Your task to perform on an android device: On November 4, 2023, at 10:00 a.m., there will be a parent's meeting at my daughter Hanna Iversen's school, and the school location is W. 125th St., so I want to search the train from 163 St.-Amsterdam Ave. to 125 St. on the the CityMapper app
Image 0: 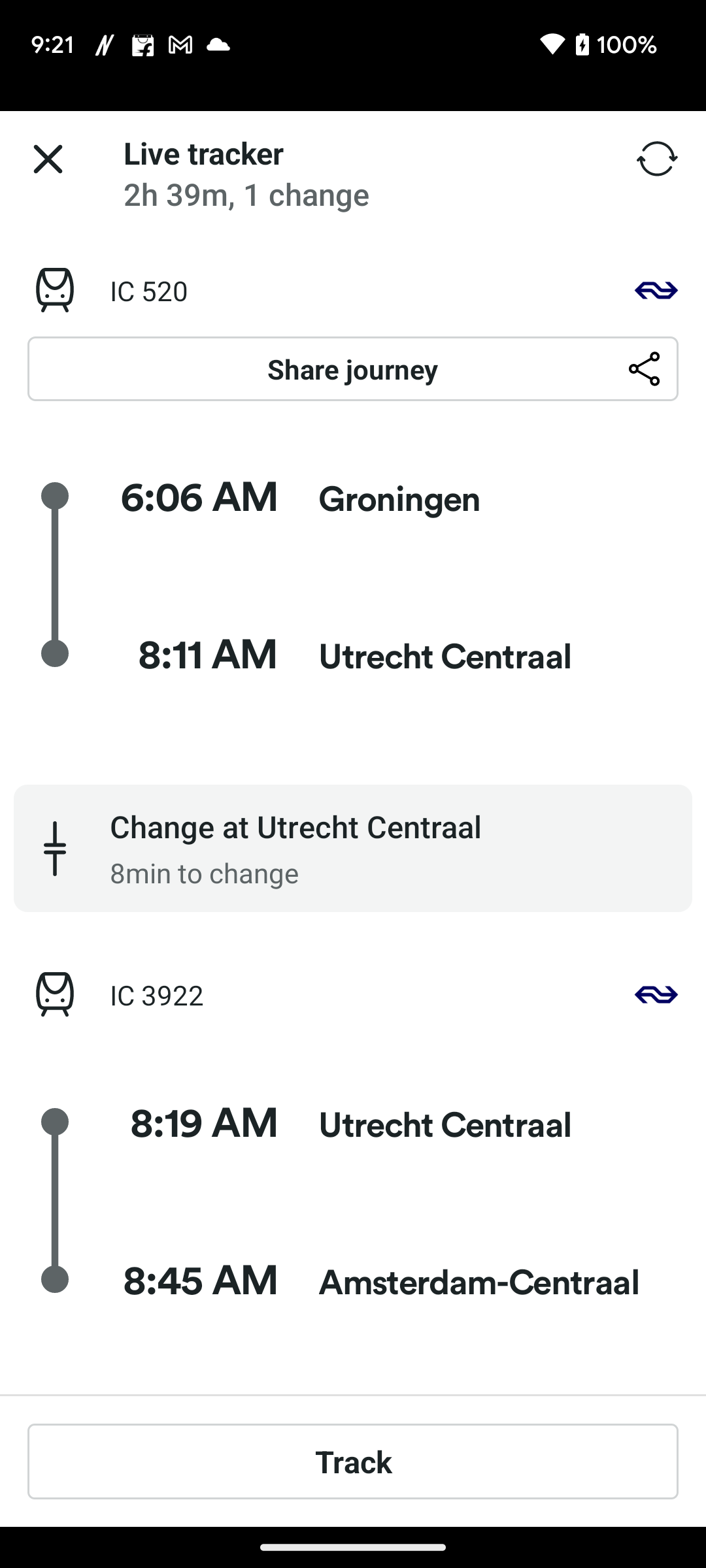
Open the CityMapper app
Step 0: open app "Citymapper"
Image 1: 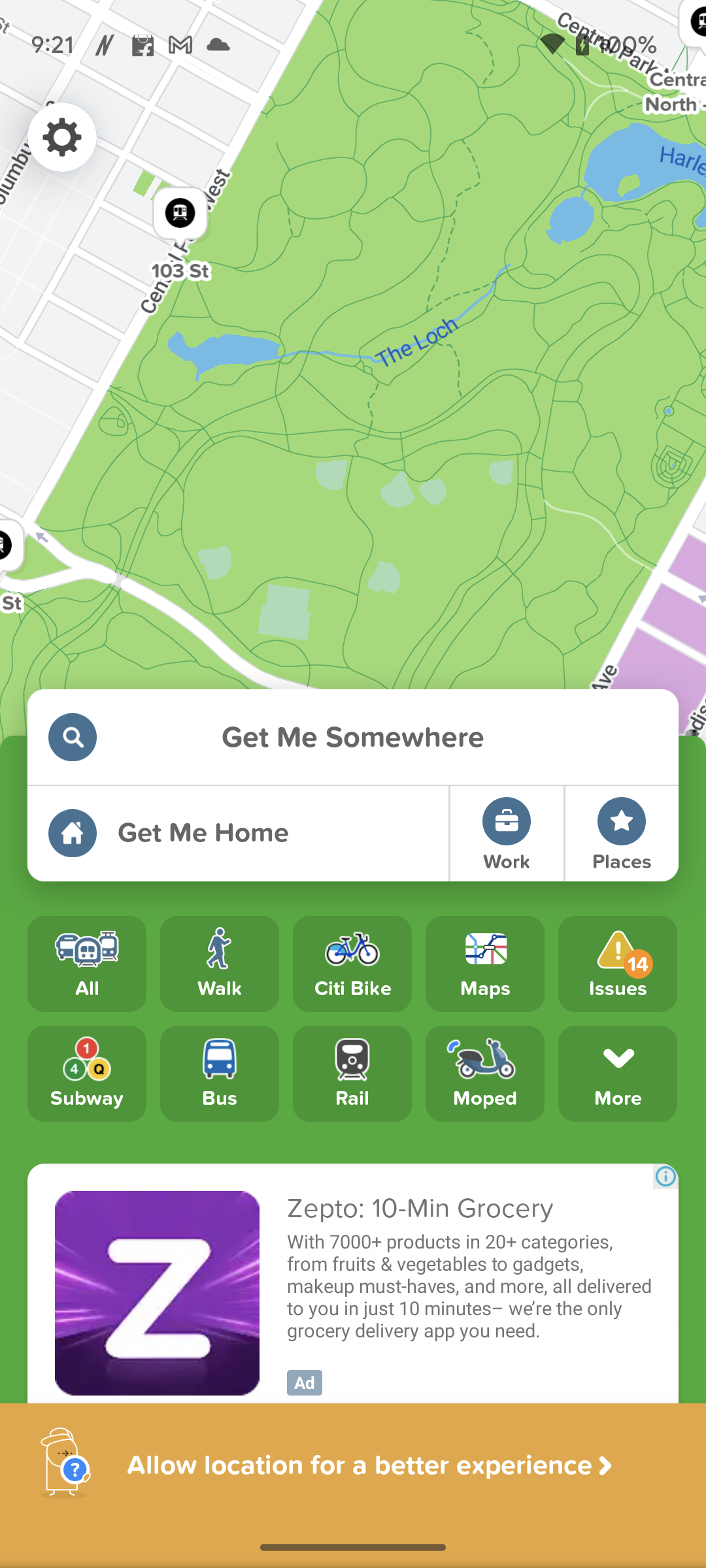
Click on the Search icon
Step 1: click (353, 598)
Image 3: 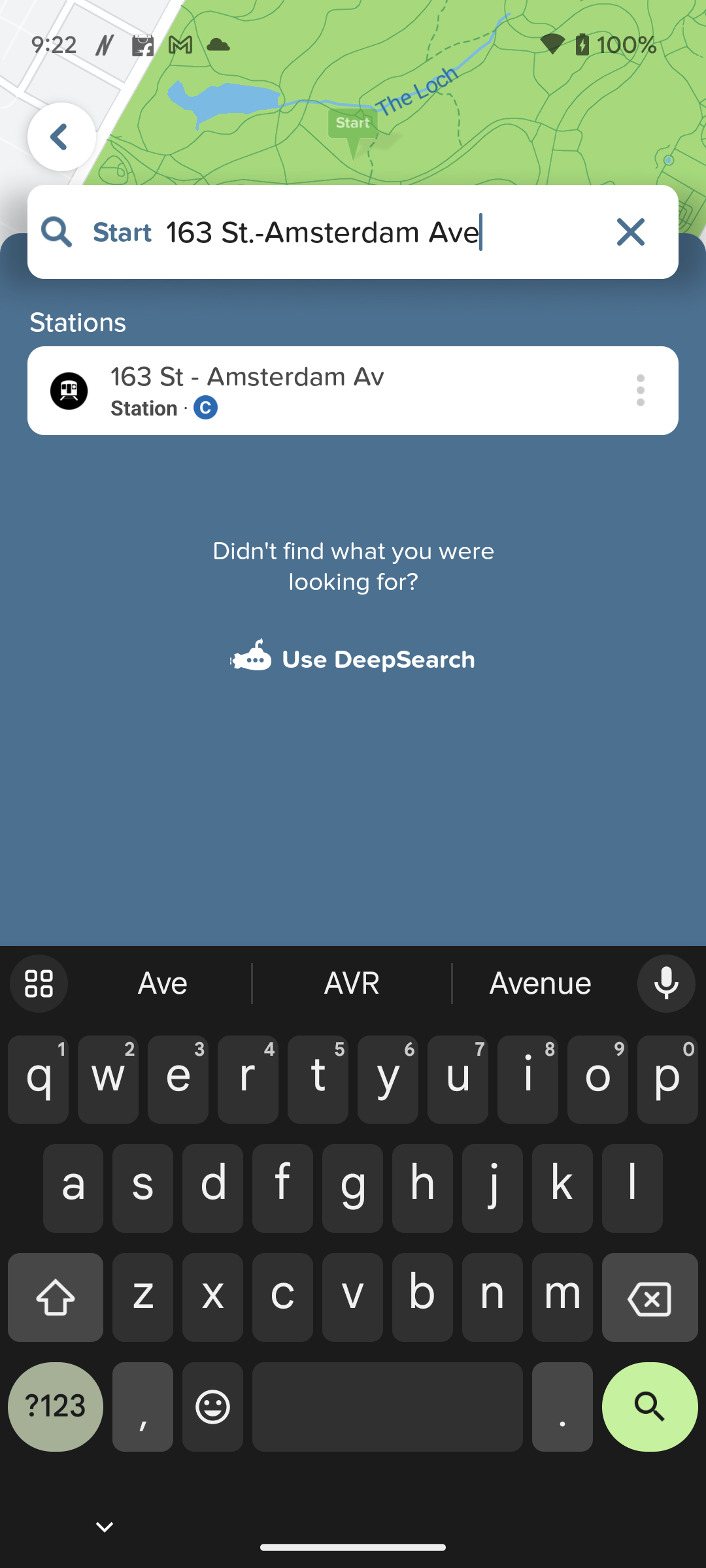
Click  on the suggested name 
Step 3: click (343, 376)
Image 4: 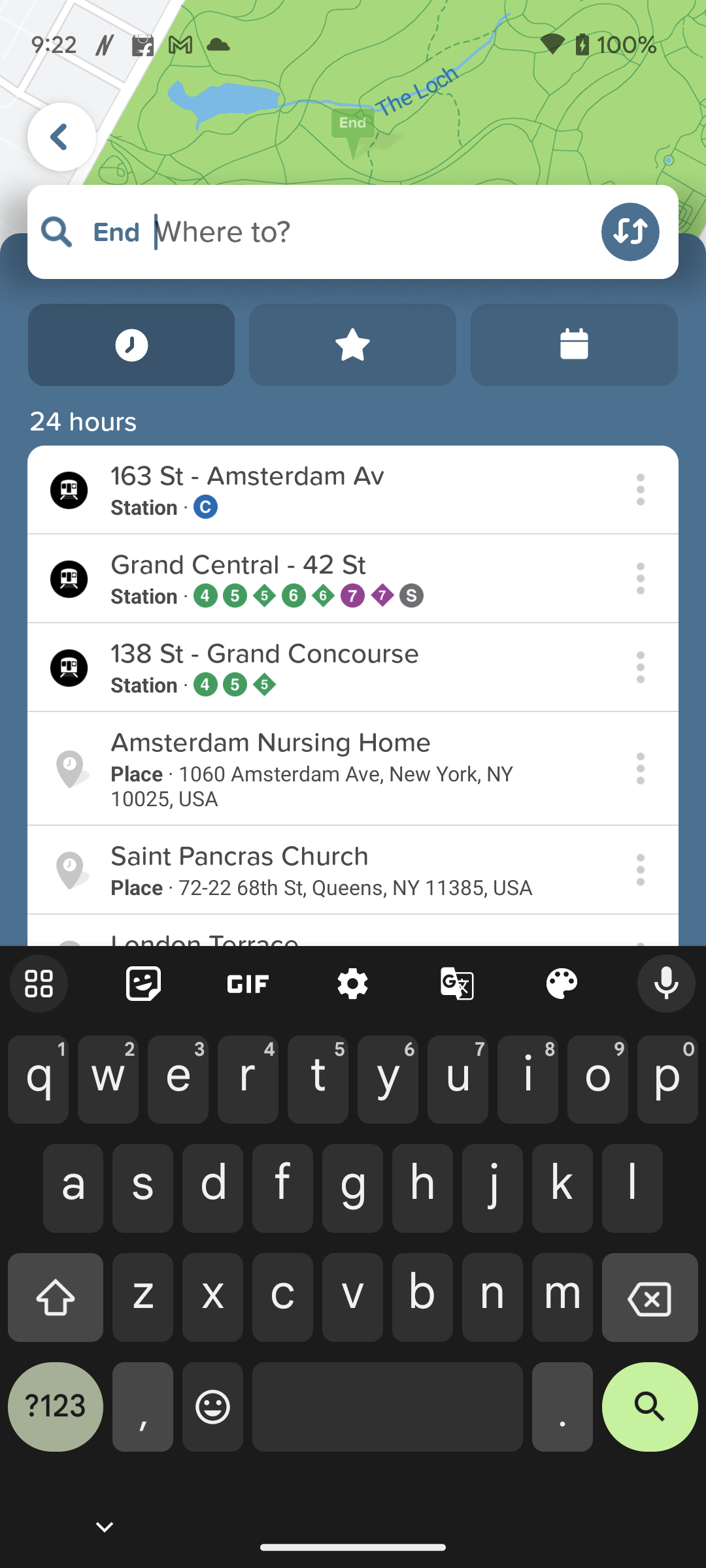
Type 125 St. in search bar
Step 4: type "125 St."
Image 5: 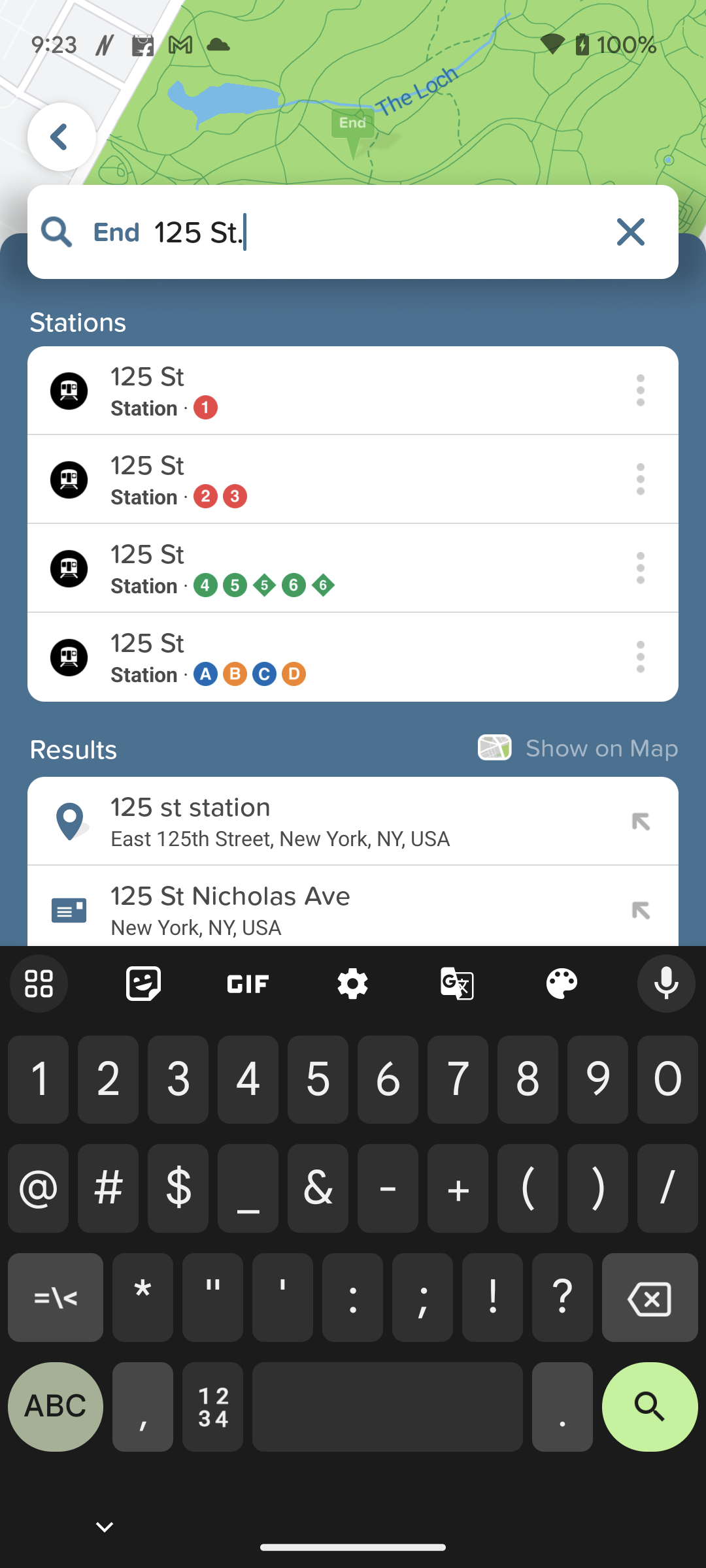
Click on the first suggestion 
Step 5: click (343, 376)
Image 6: 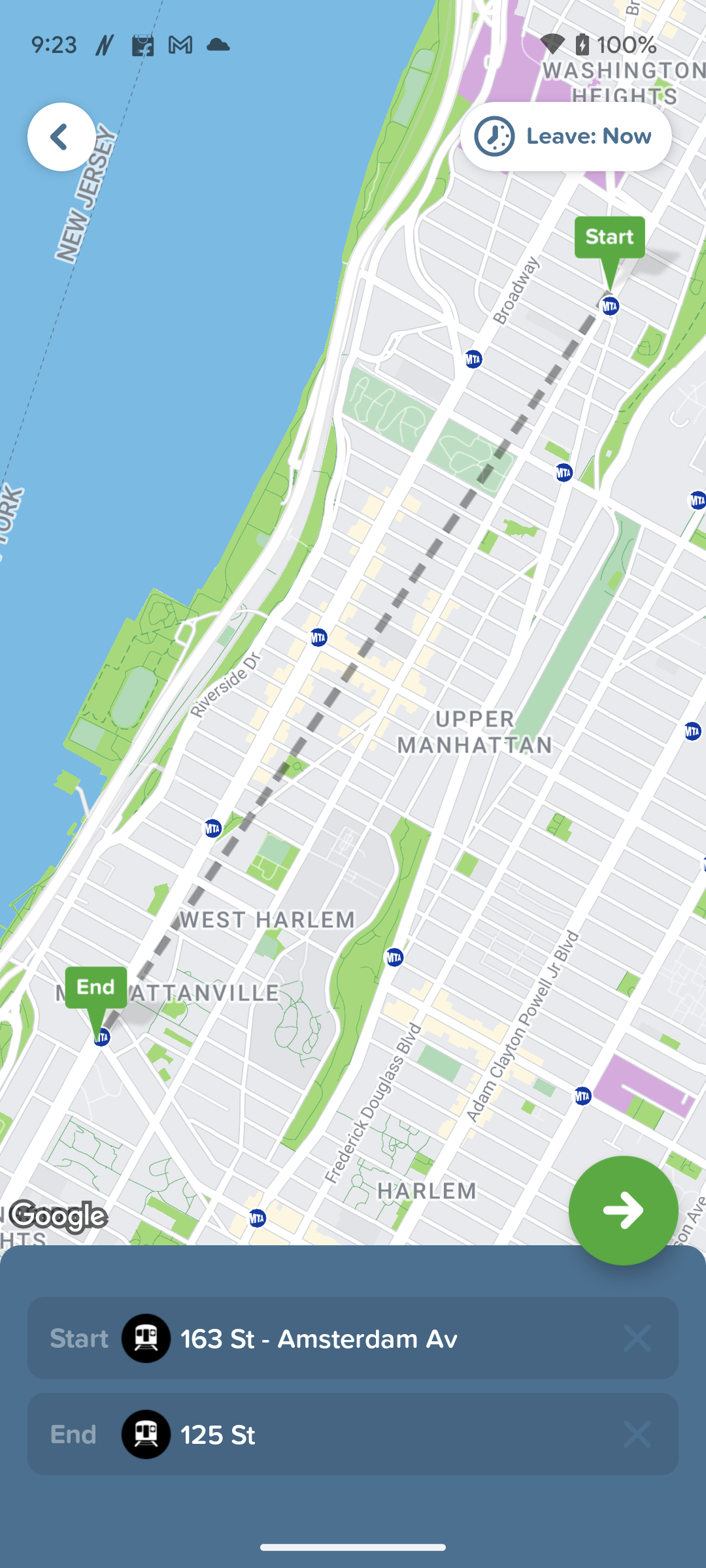
Click on the Leave Now icon at the top pf the screen
Step 6: click (562, 136)
Image 7: 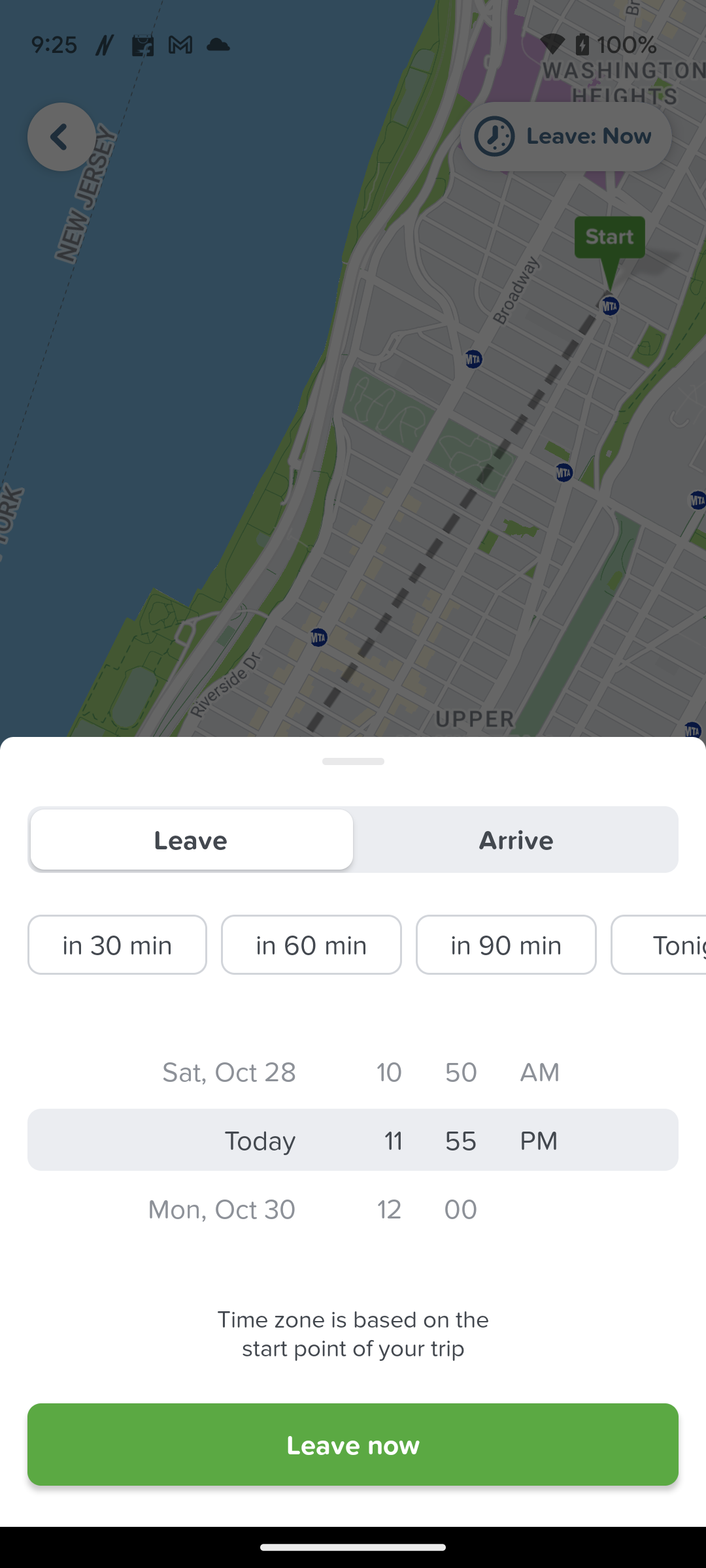
Click on the Leave Now icon at the top pf the screen
Step 7: wait
Image 8: 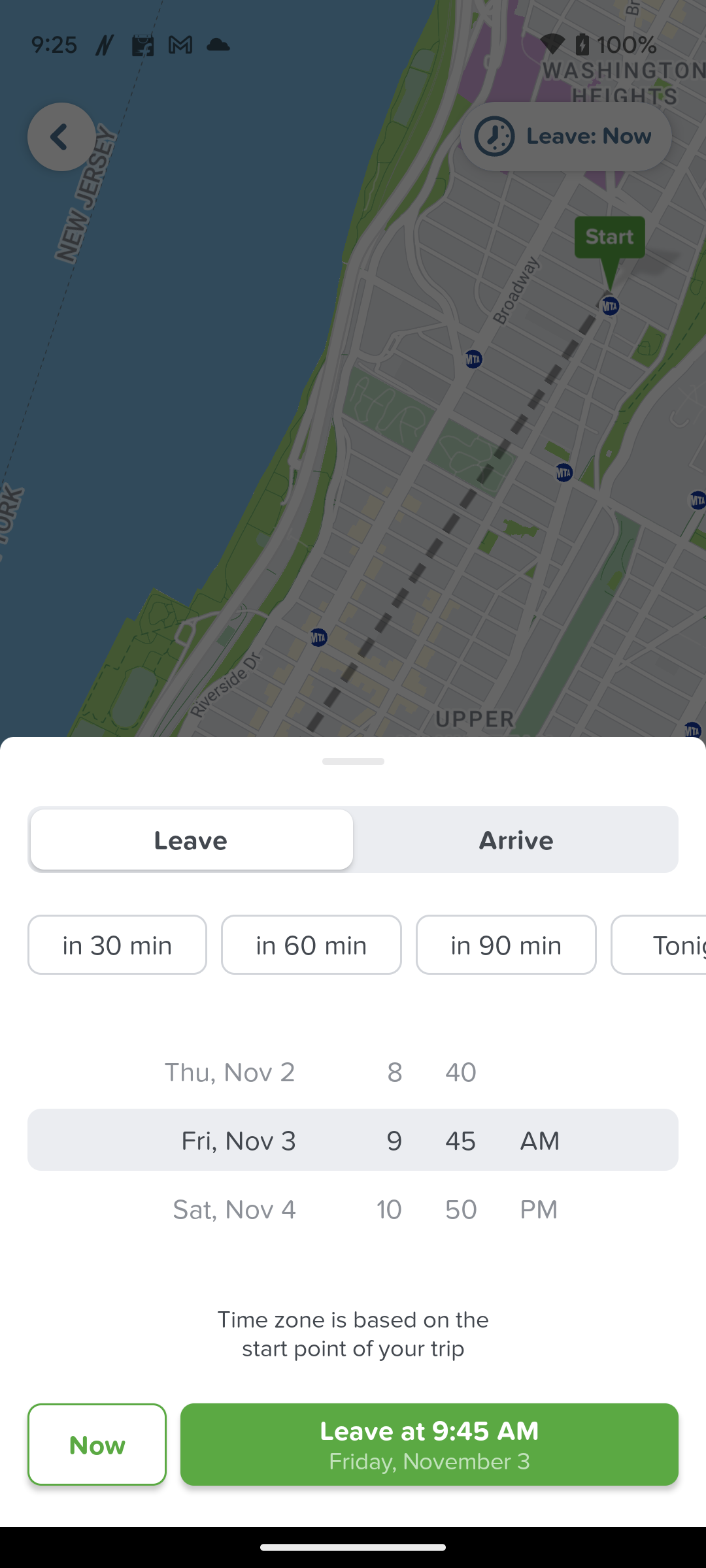
Scroll up the date section 
Step 8: scroll down
Image 9: 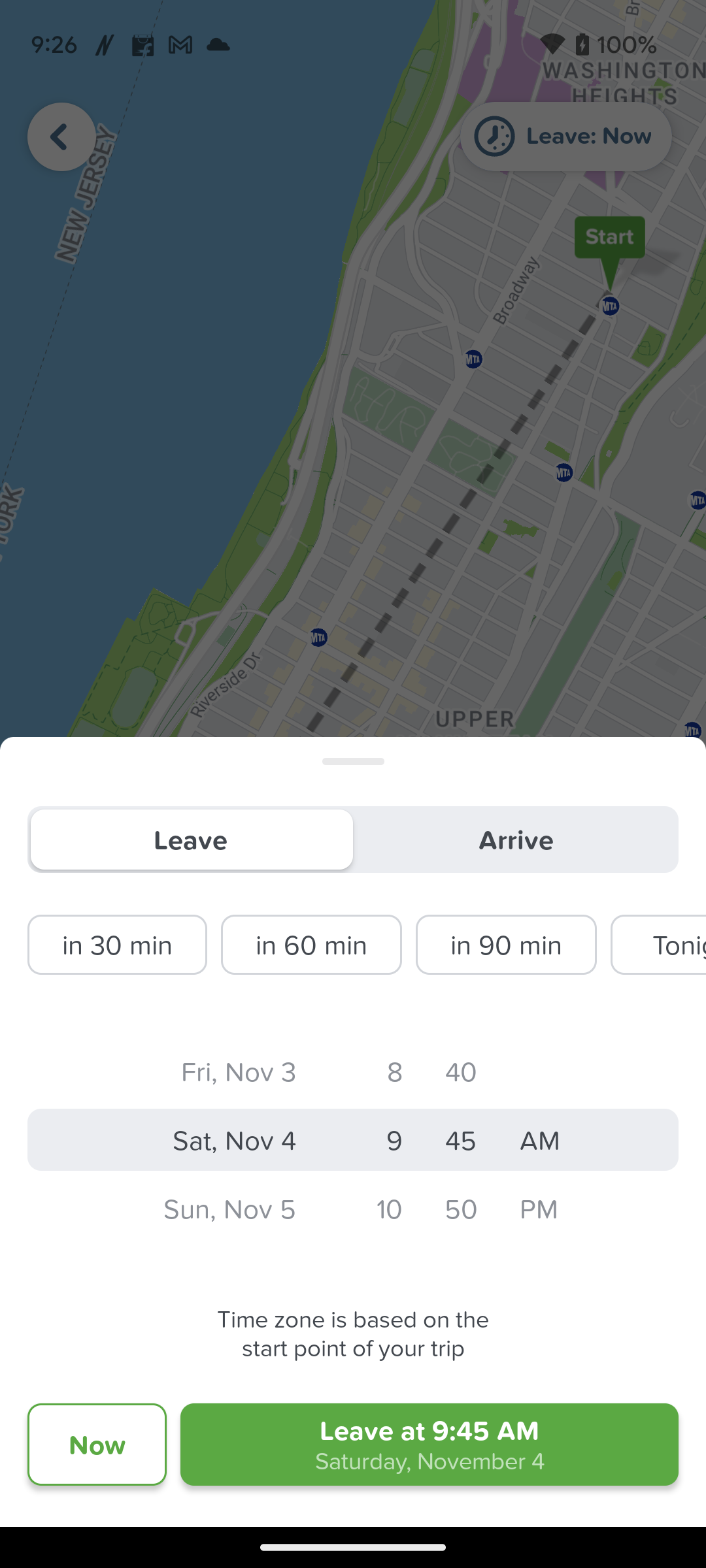
Click on the Leave at 9:45 AM button
Step 9: click (429, 1429)